Your task to perform on an android device: Biking is my favorite hobby, and I enjoy watching biking films, so I'd want to see the YouTube shorts about it.
Image 0: 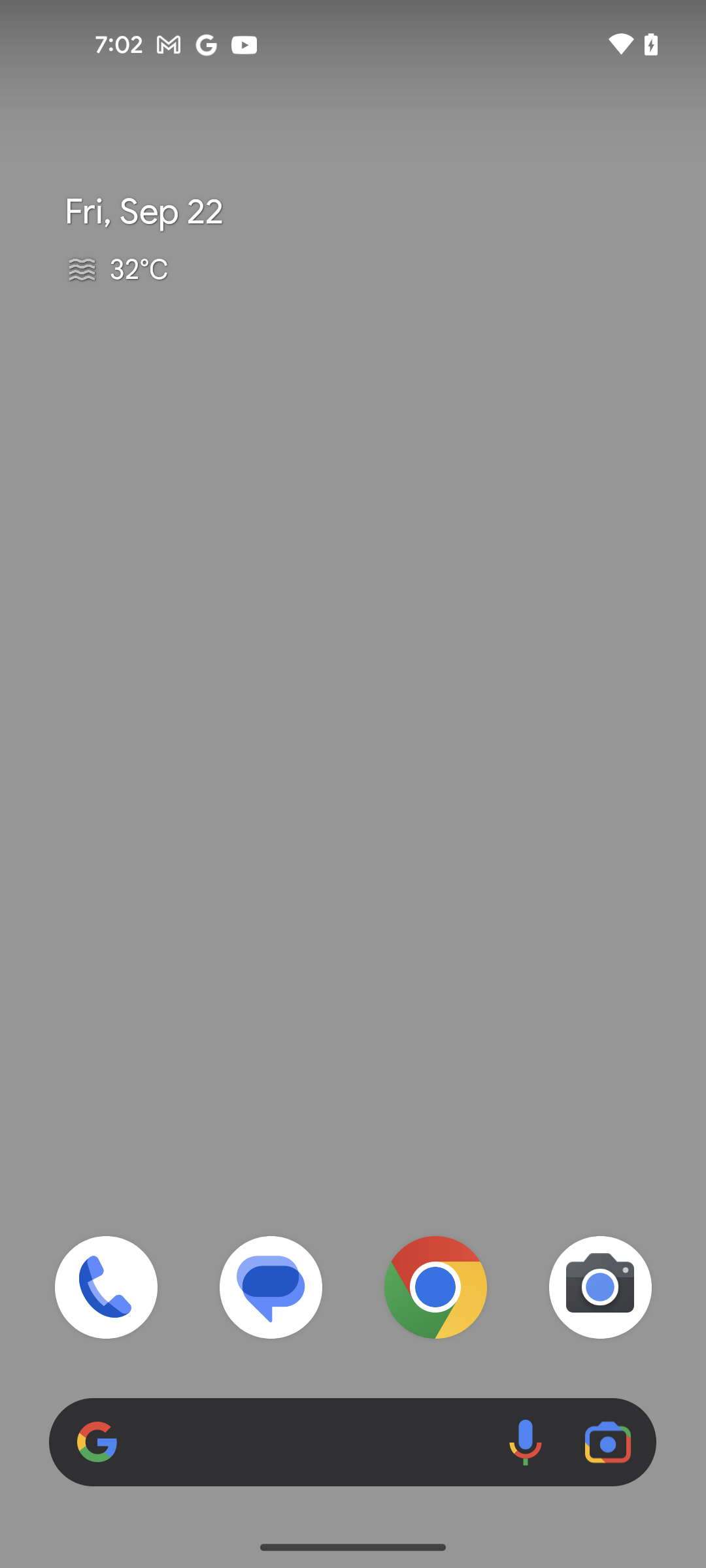
open the Youtube app
Step 0: open app "YouTube"
Image 1: 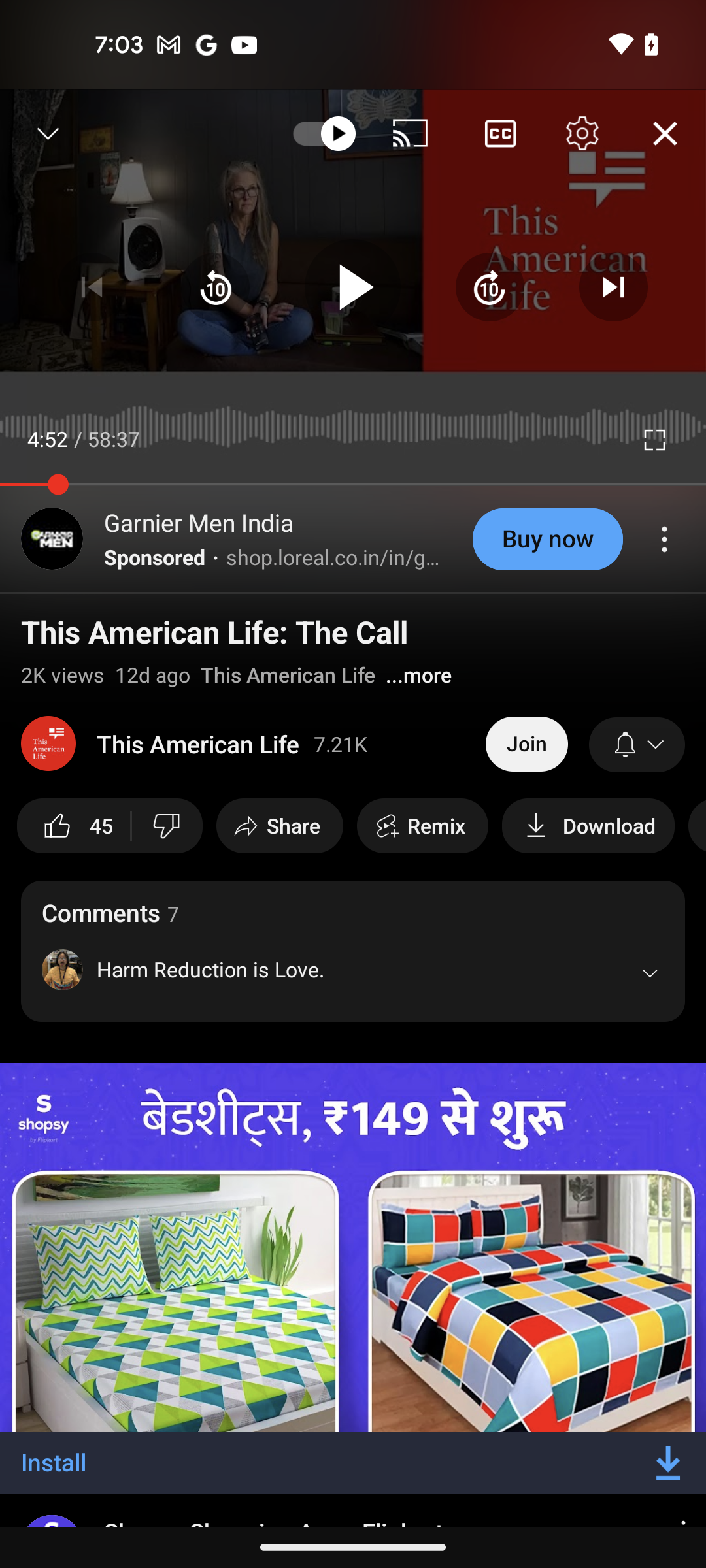
go back
Step 1: press back button
Image 2: 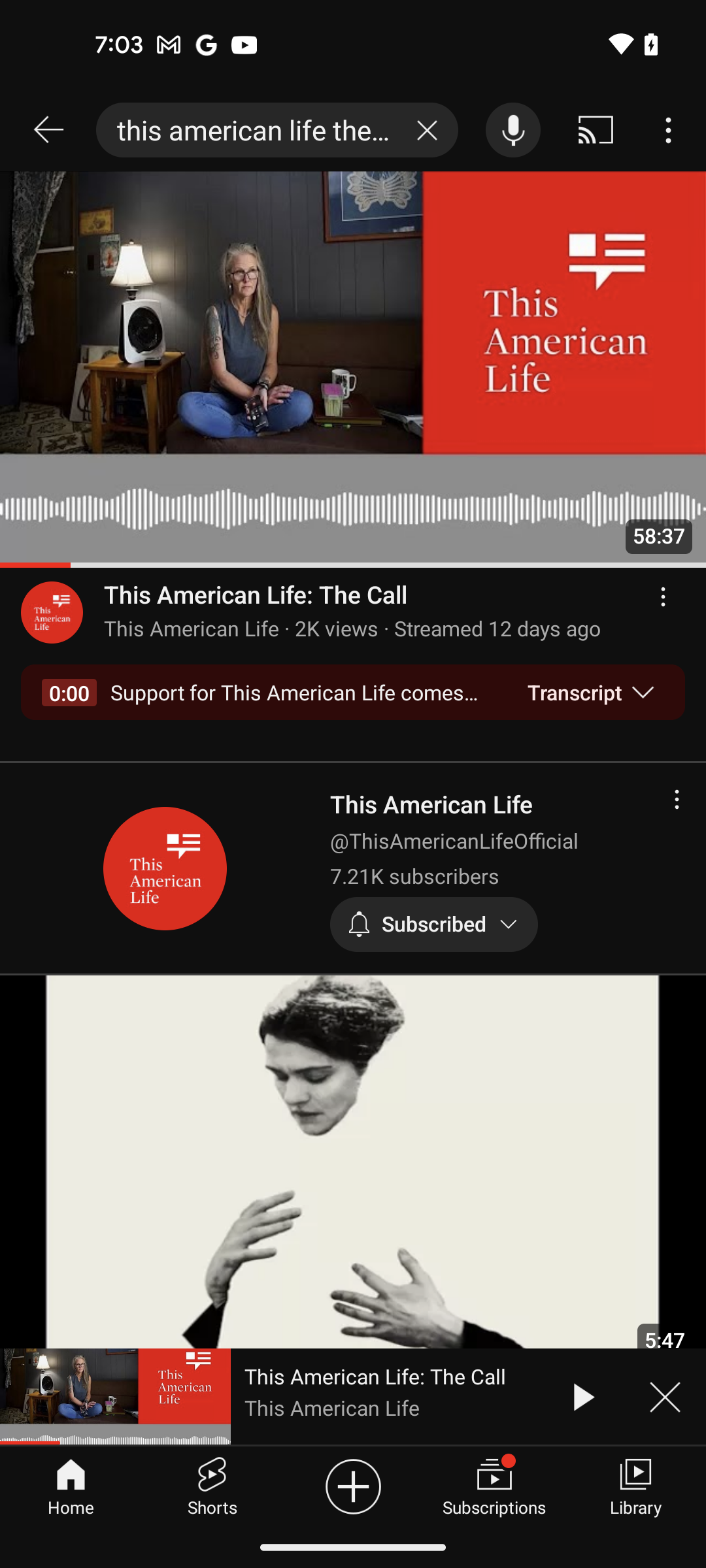
click on the cross icon to clear the search history on the search bar at the top of the screen
Step 2: click (431, 130)
Image 3: 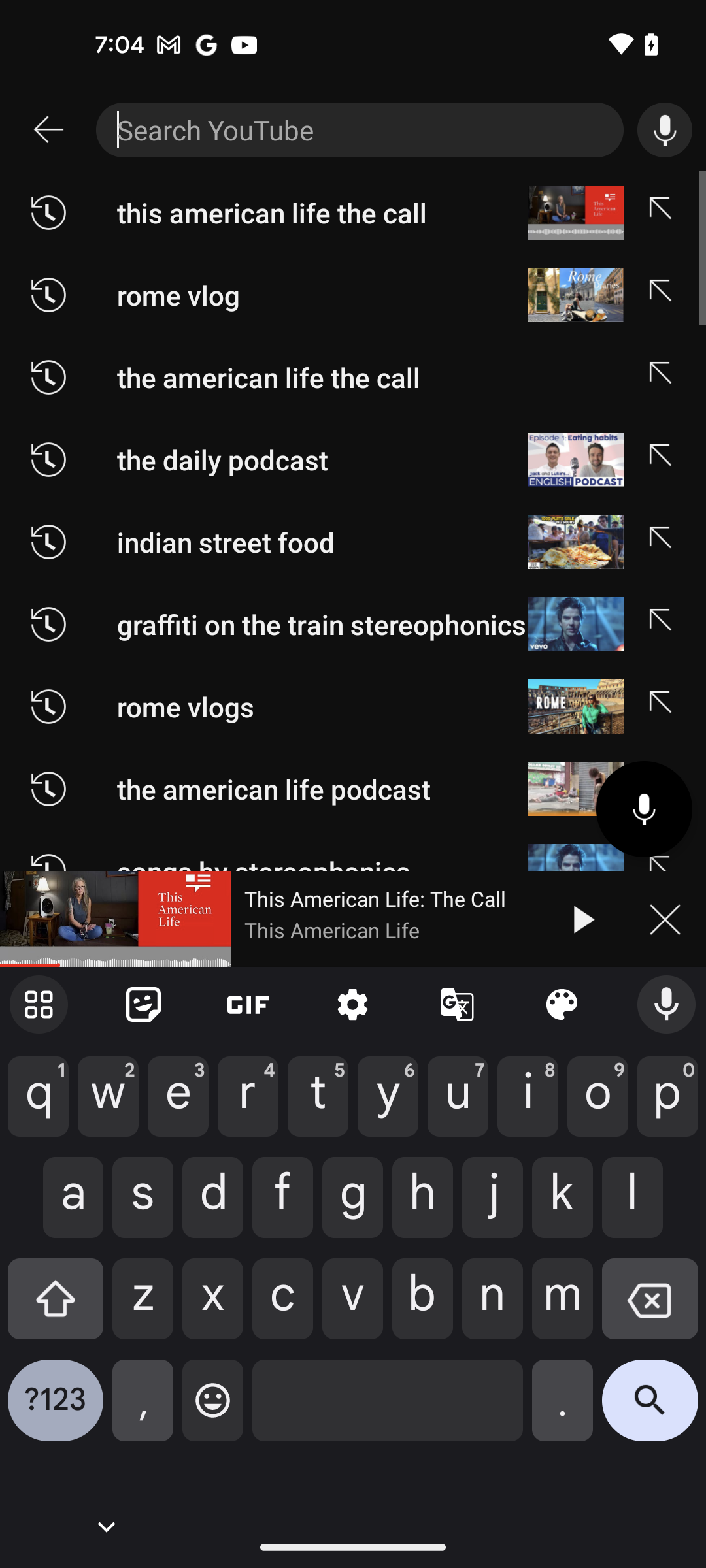
type the video name Biking
Step 3: type "Biking"
Image 4: 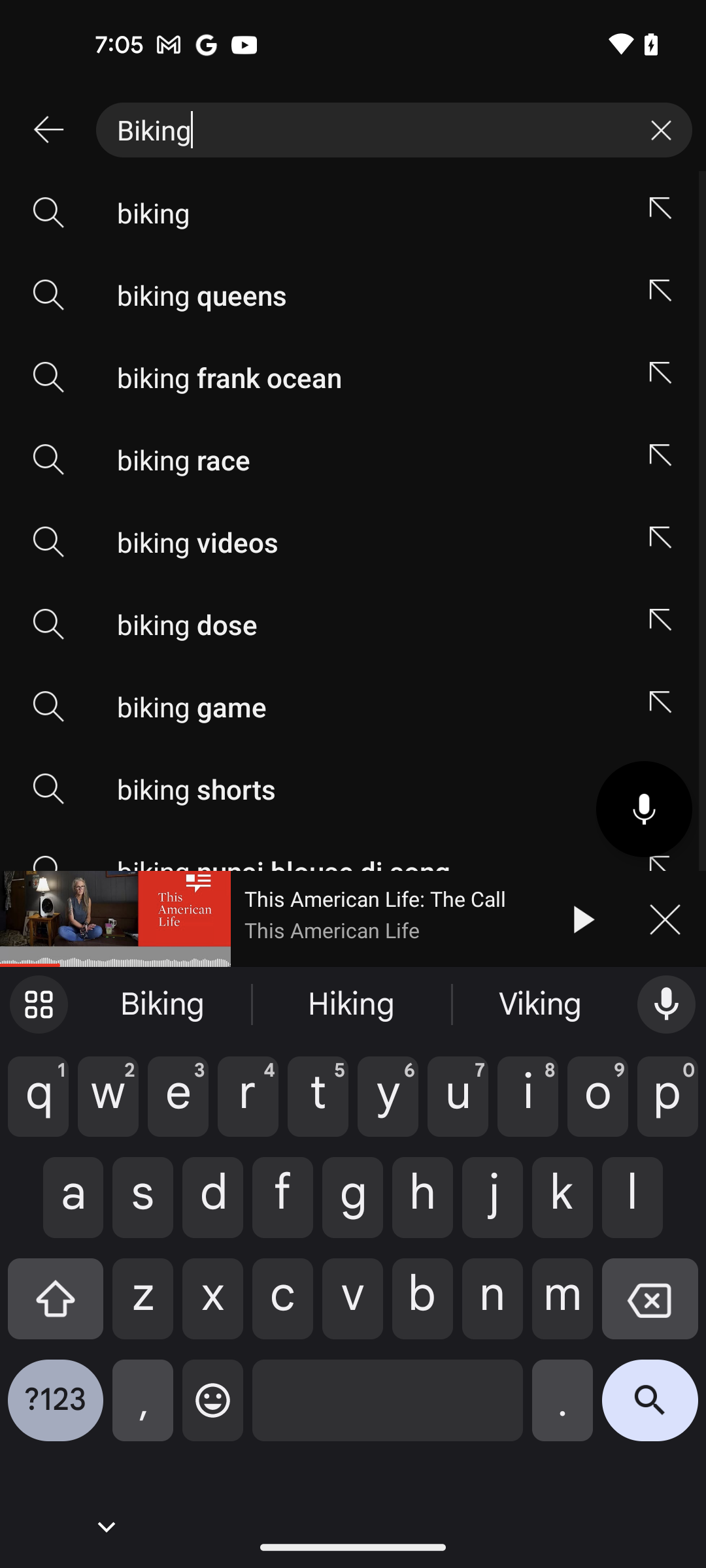
click on the search icon at the bottom right corner of the screen
Step 4: click (650, 1410)
Image 5: 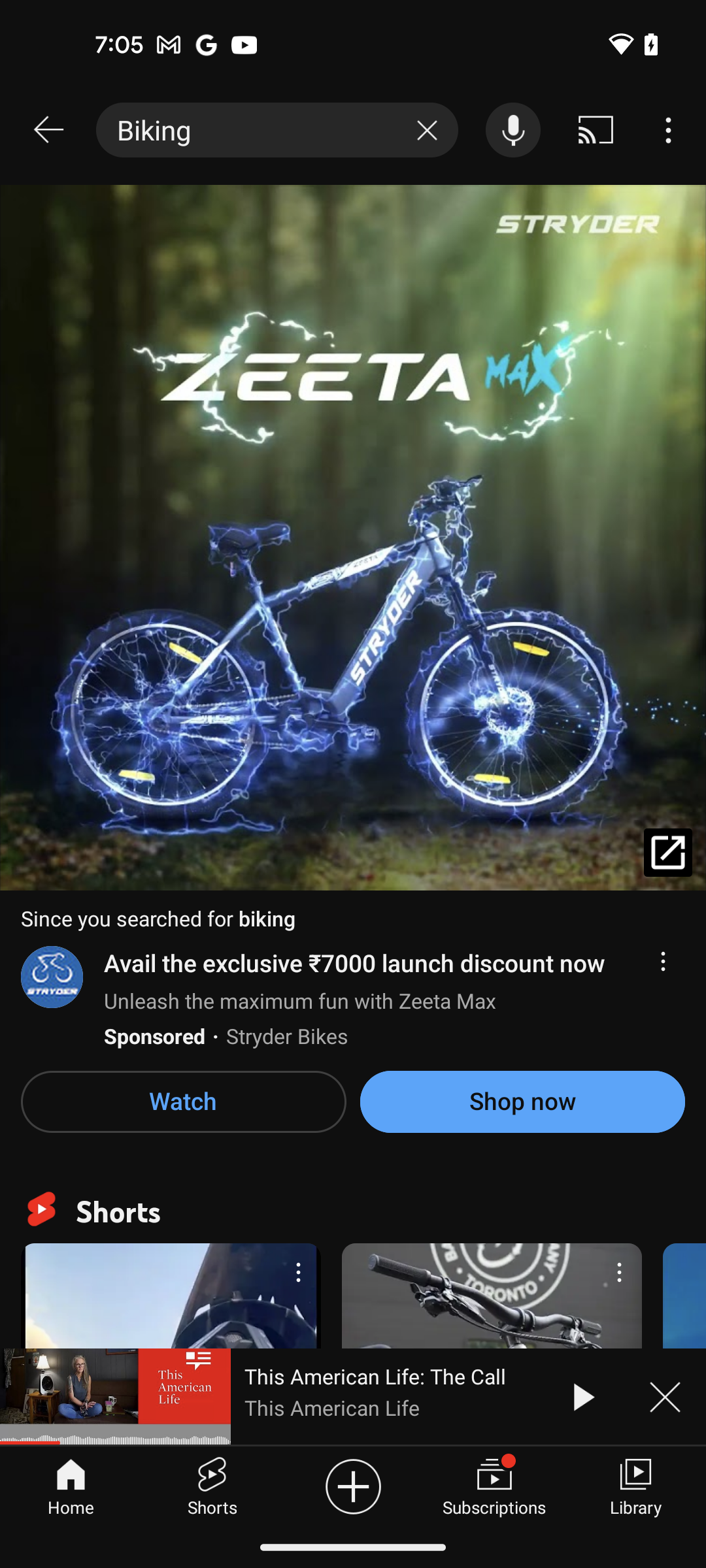
scroll down
Step 5: scroll down
Image 6: 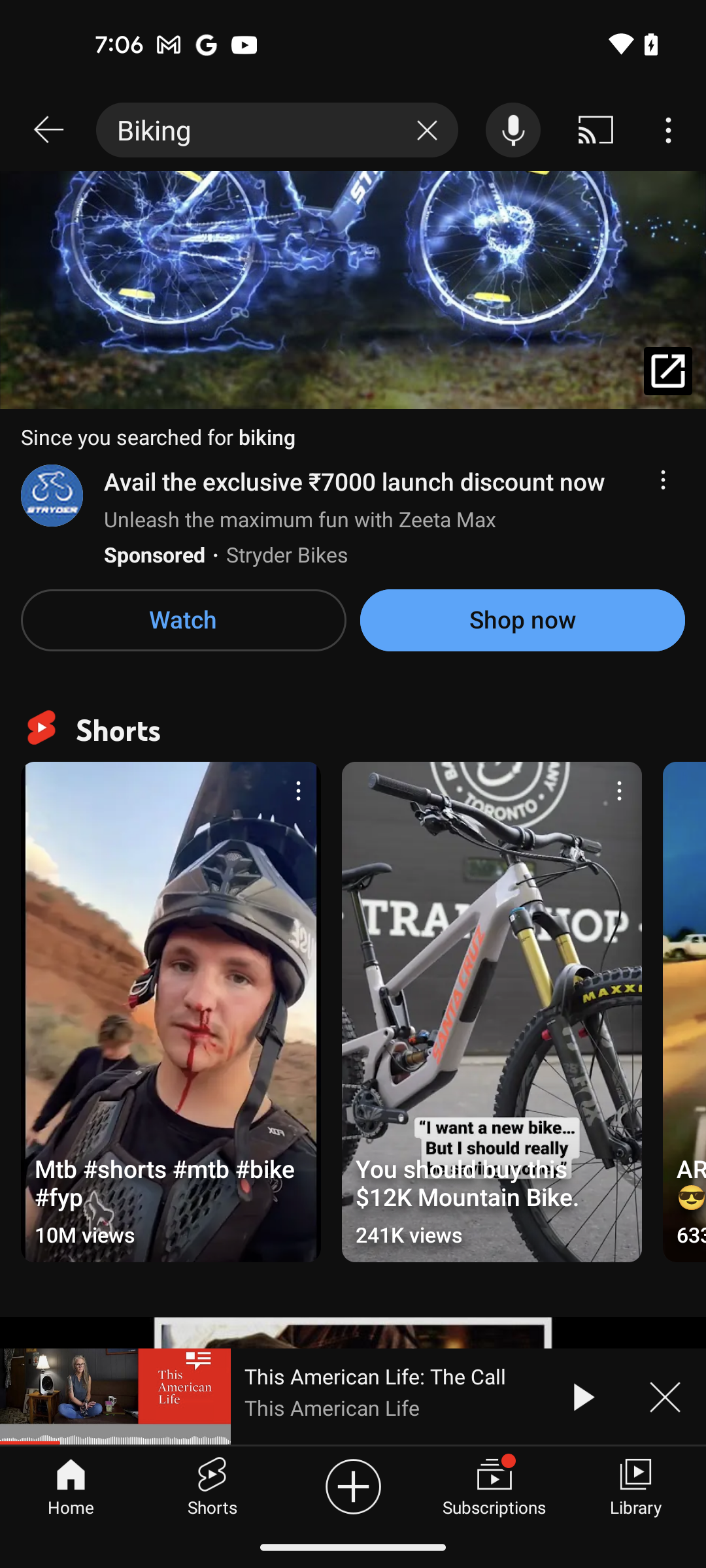
click on the first short video
Step 6: click (181, 1012)